Your task to perform on an android device: In the PUMA app , Search for Palermo Leather Men's sneakers . 
Image 0: 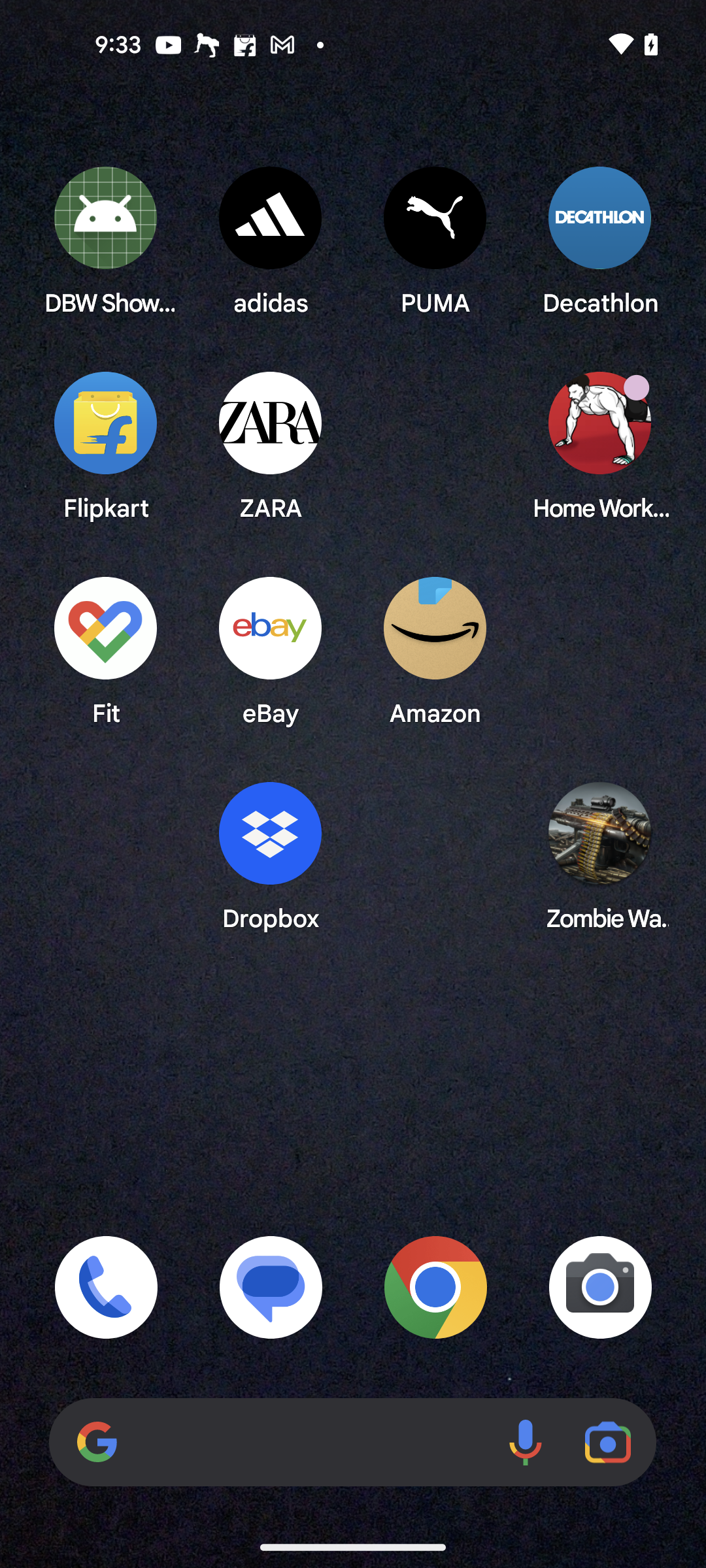
Open the PUMA app
Step 0: open app "PUMA"
Image 1: 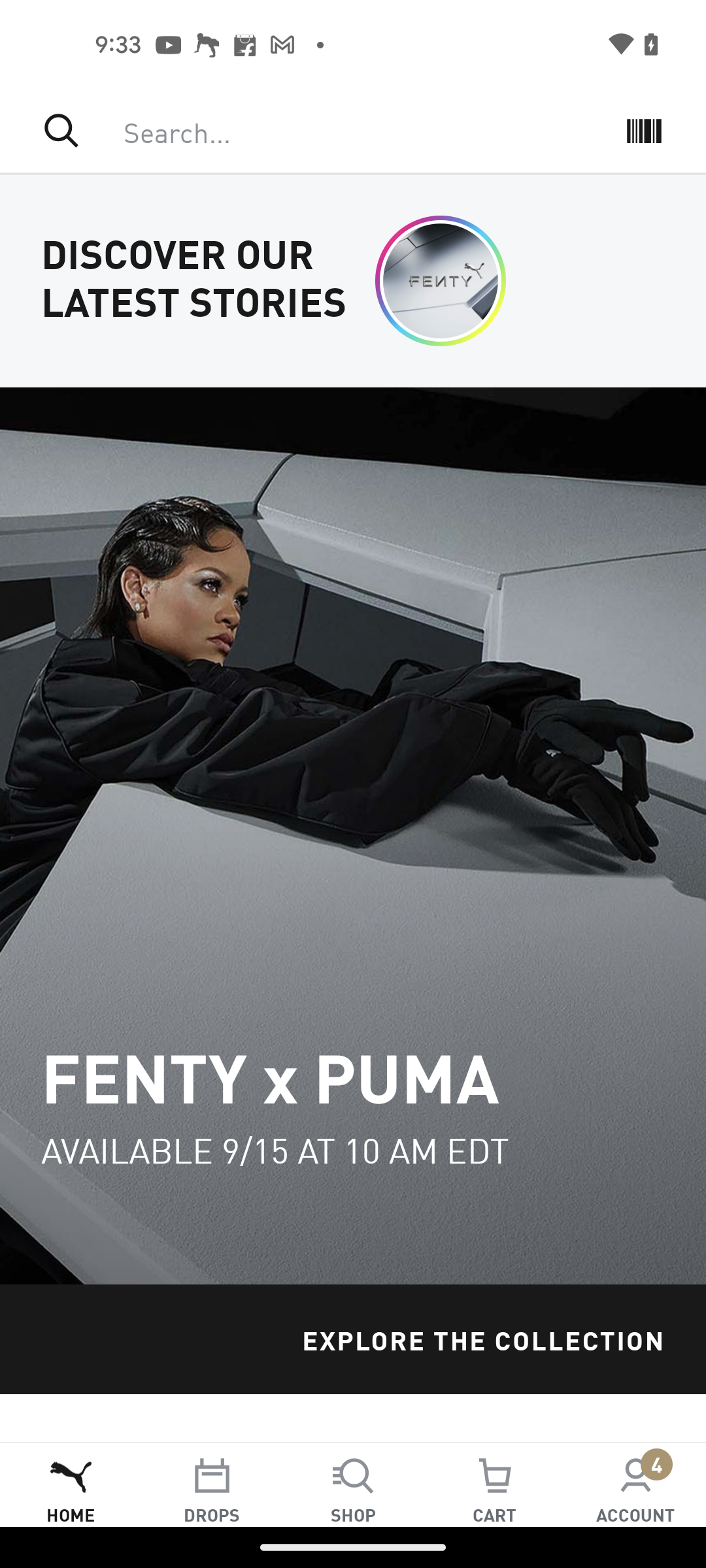
Go to the Shop tab
Step 1: click (353, 1484)
Image 2: 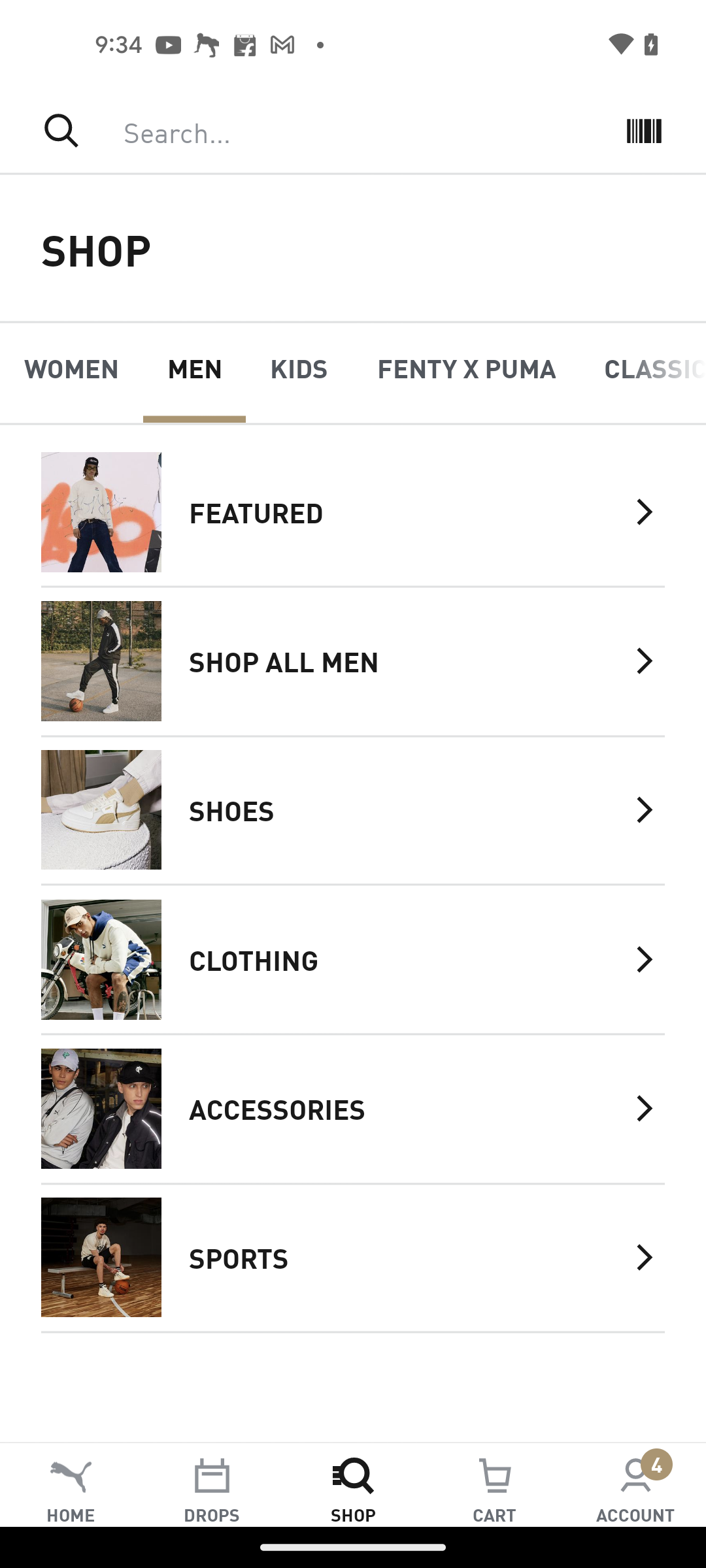
Select the Shoes Category
Step 2: click (406, 809)
Image 4: 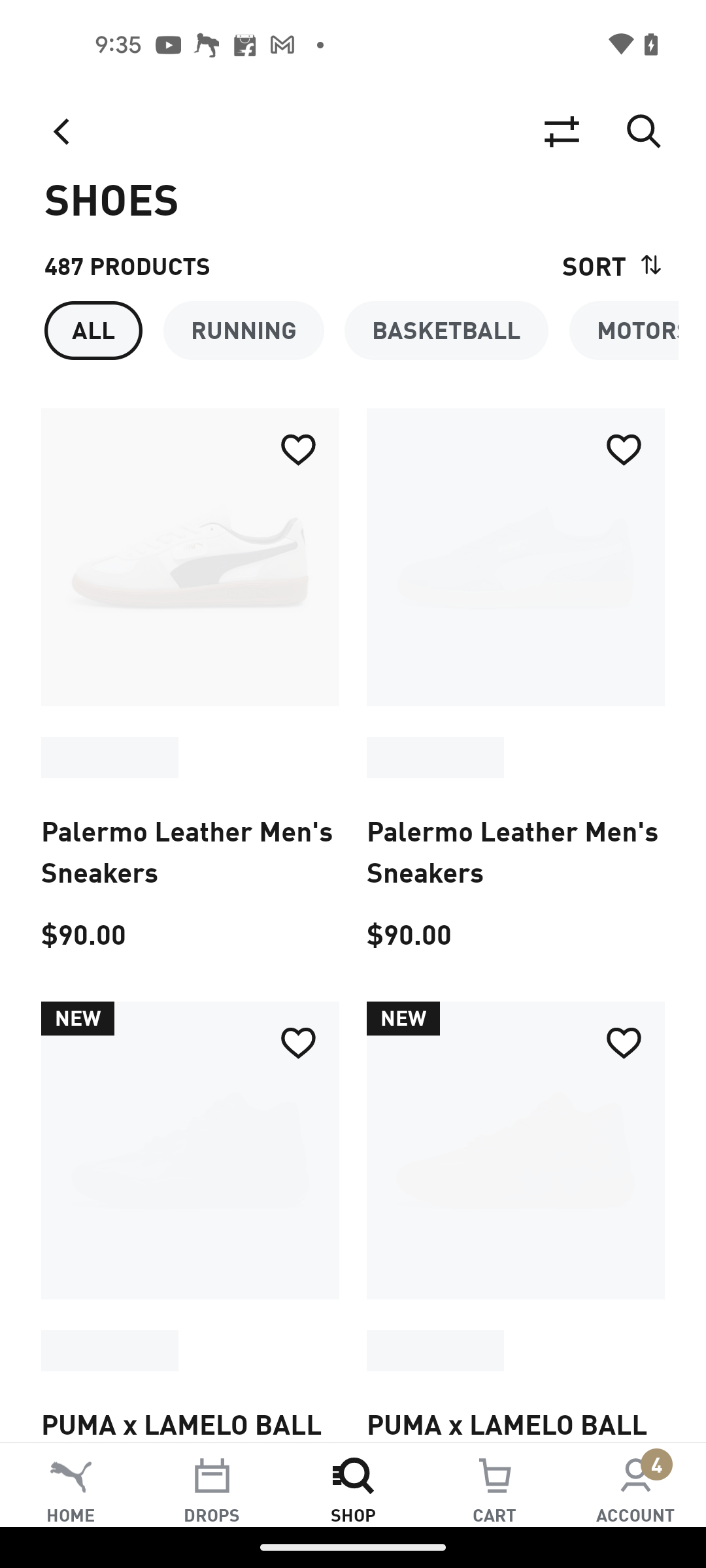
Click on the ALL SHOES Category
Step 4: wait
Image 5: 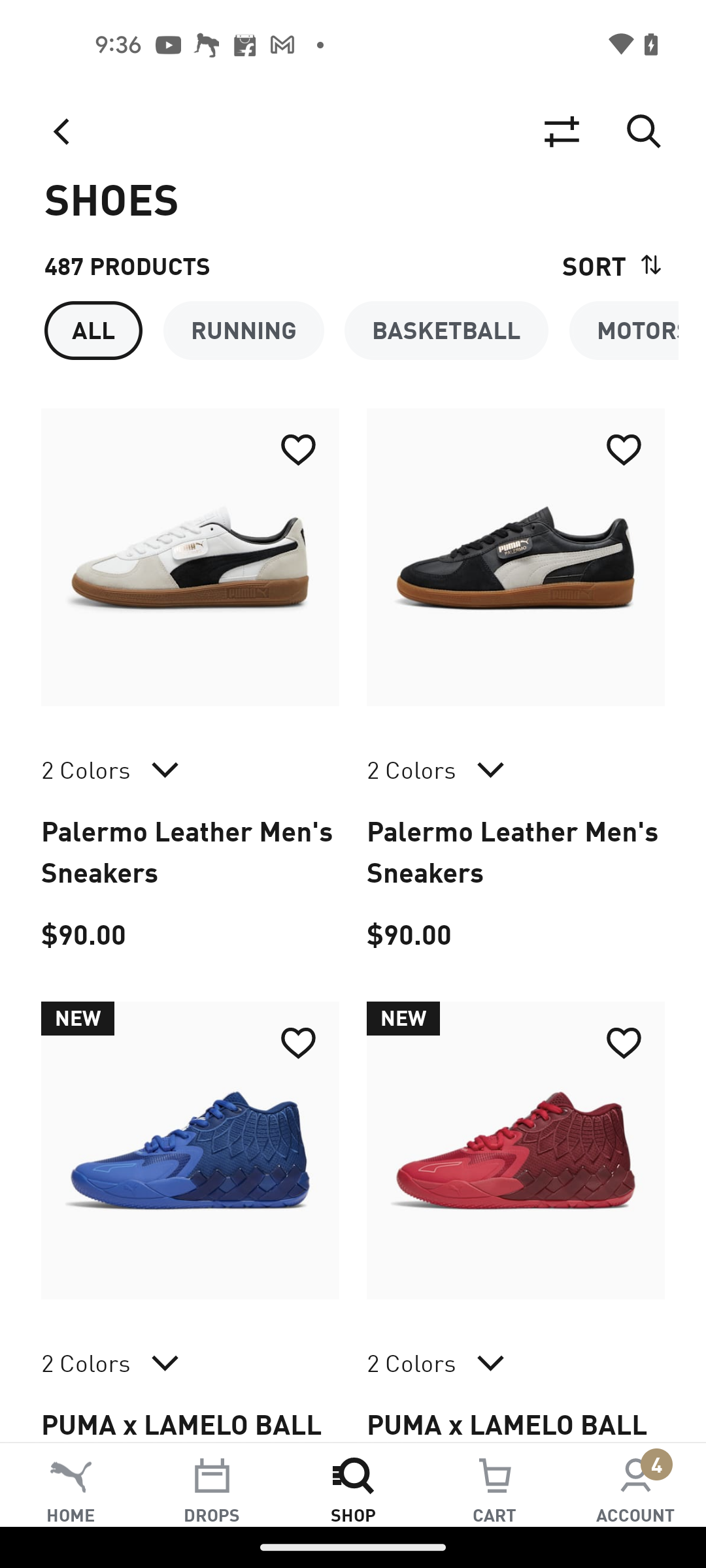
Click on the search button at the top right corner of the screen
Step 5: click (644, 131)
Image 6: 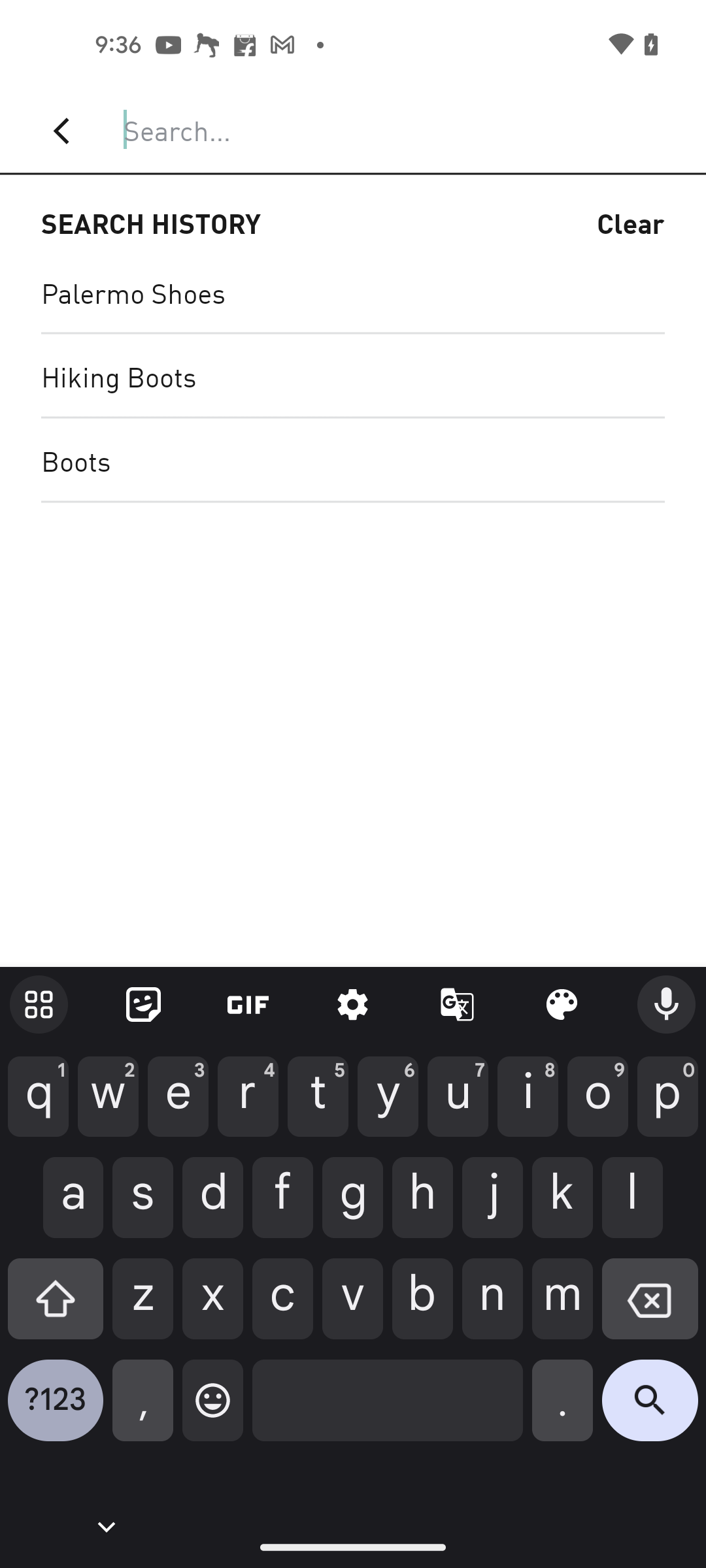
Search for Palermo Leather Men's sneakers in the search bar
Step 6: type "Palermo Leather Men's sneakers"
Image 7: 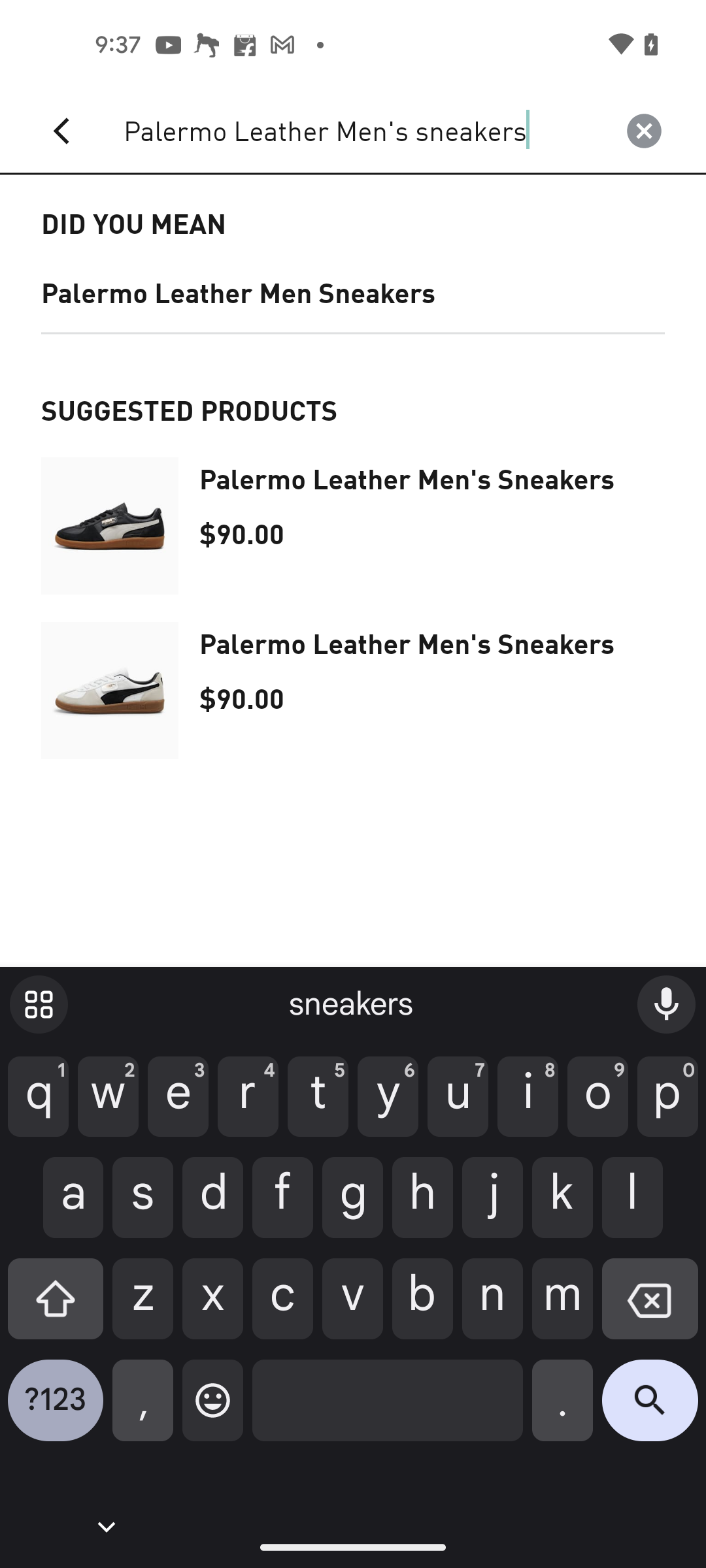
Click on the search button in the keyboard
Step 7: click (650, 1410)
Image 8: 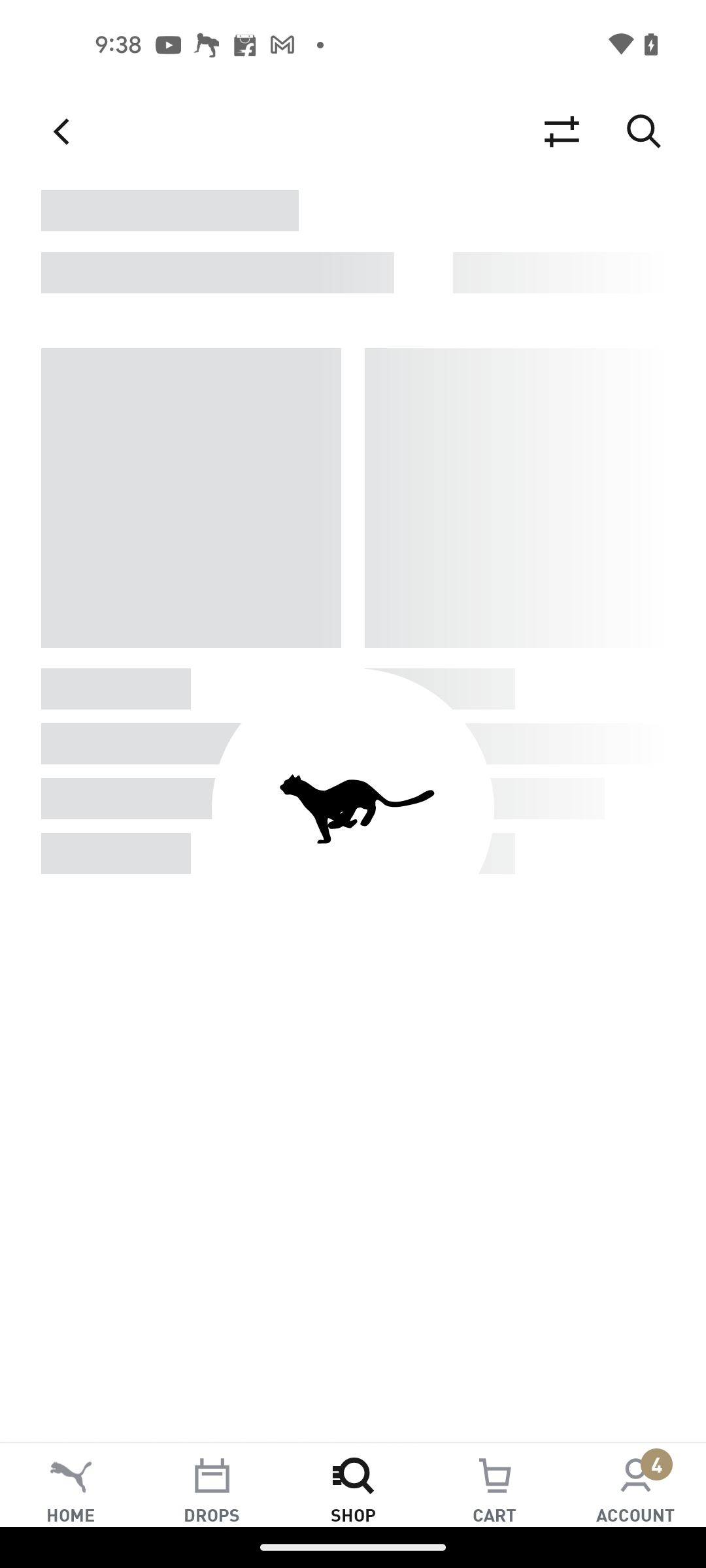
Click on the search button in the keyboard
Step 8: wait